Your task to perform on an android device: I've decided to buy a used car on a budget, thus I'd want to look for a Honda City in good condition using the CarWale app.
Image 1: 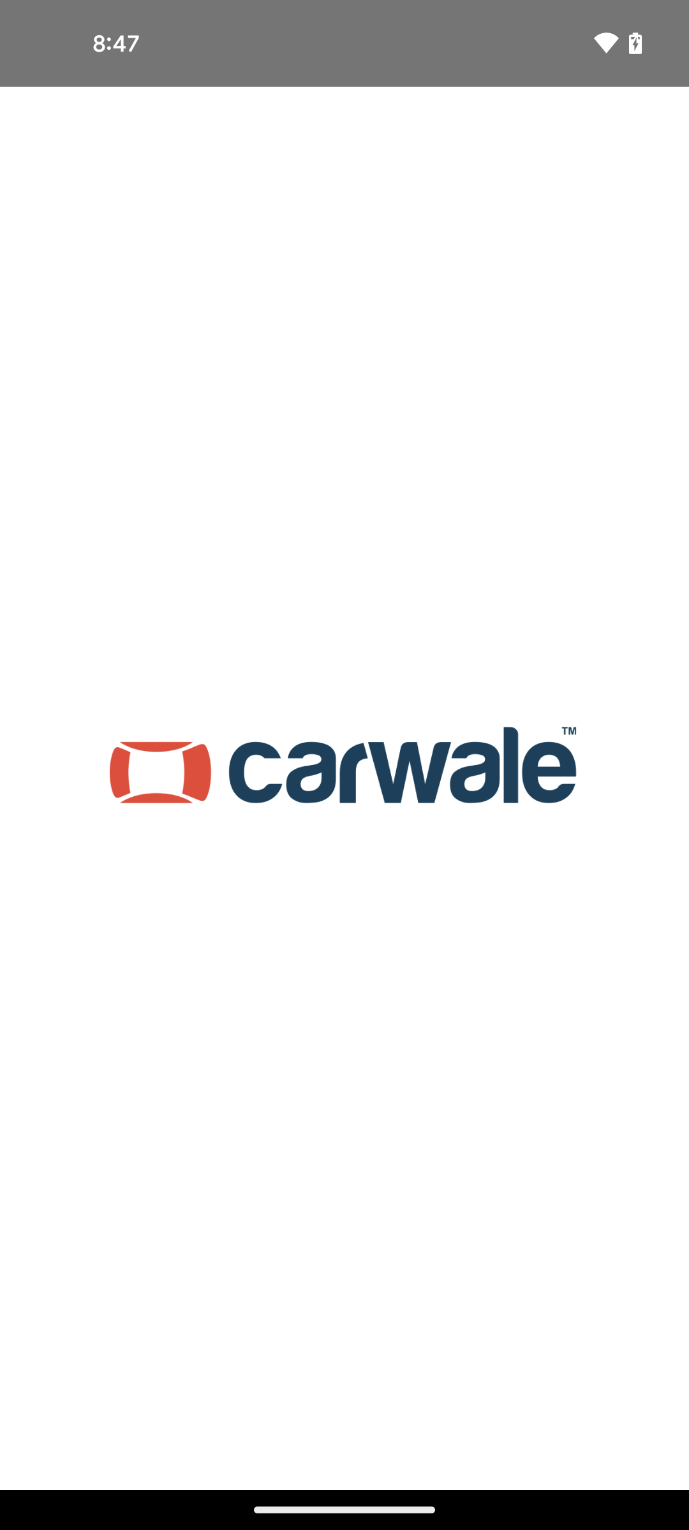
open the CarWale app
Step 1: wait
Image 2: 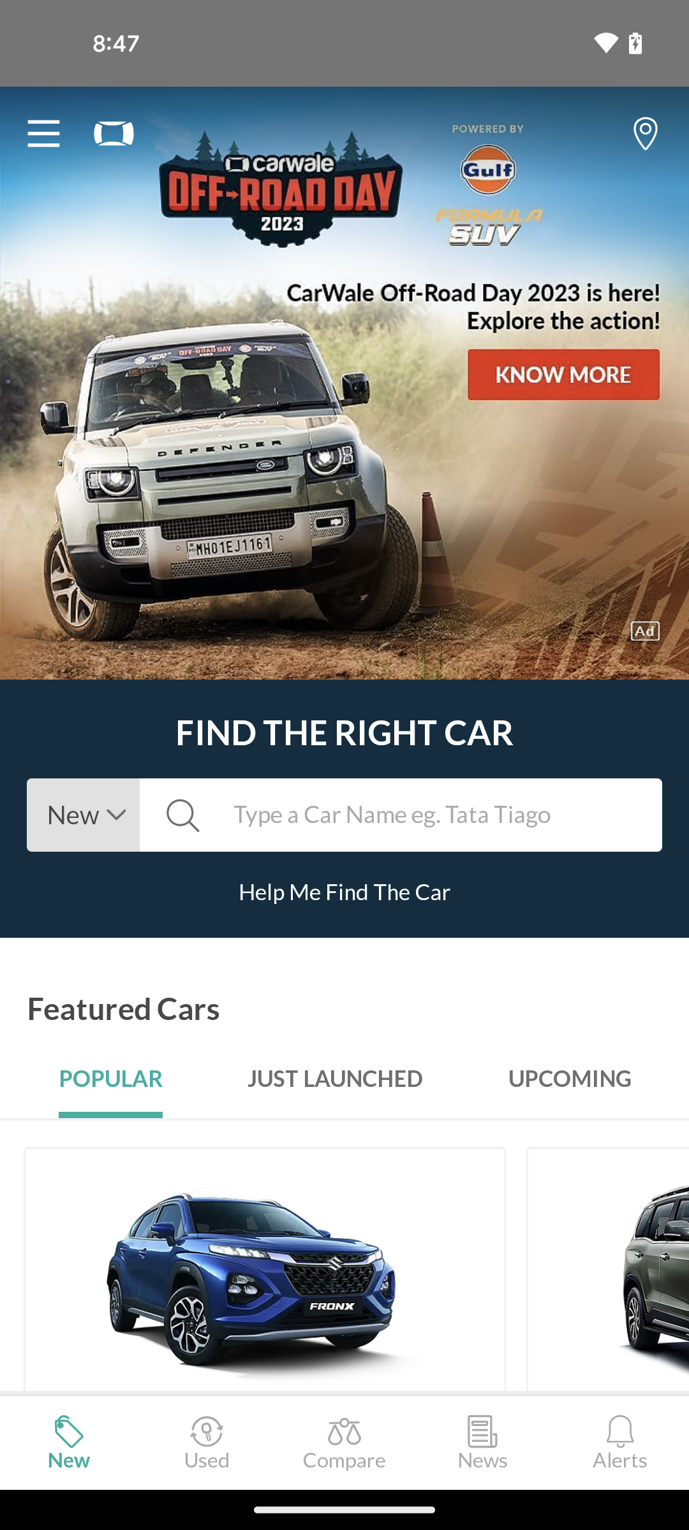
click on search bar
Step 2: click (418, 815)
Image 3: 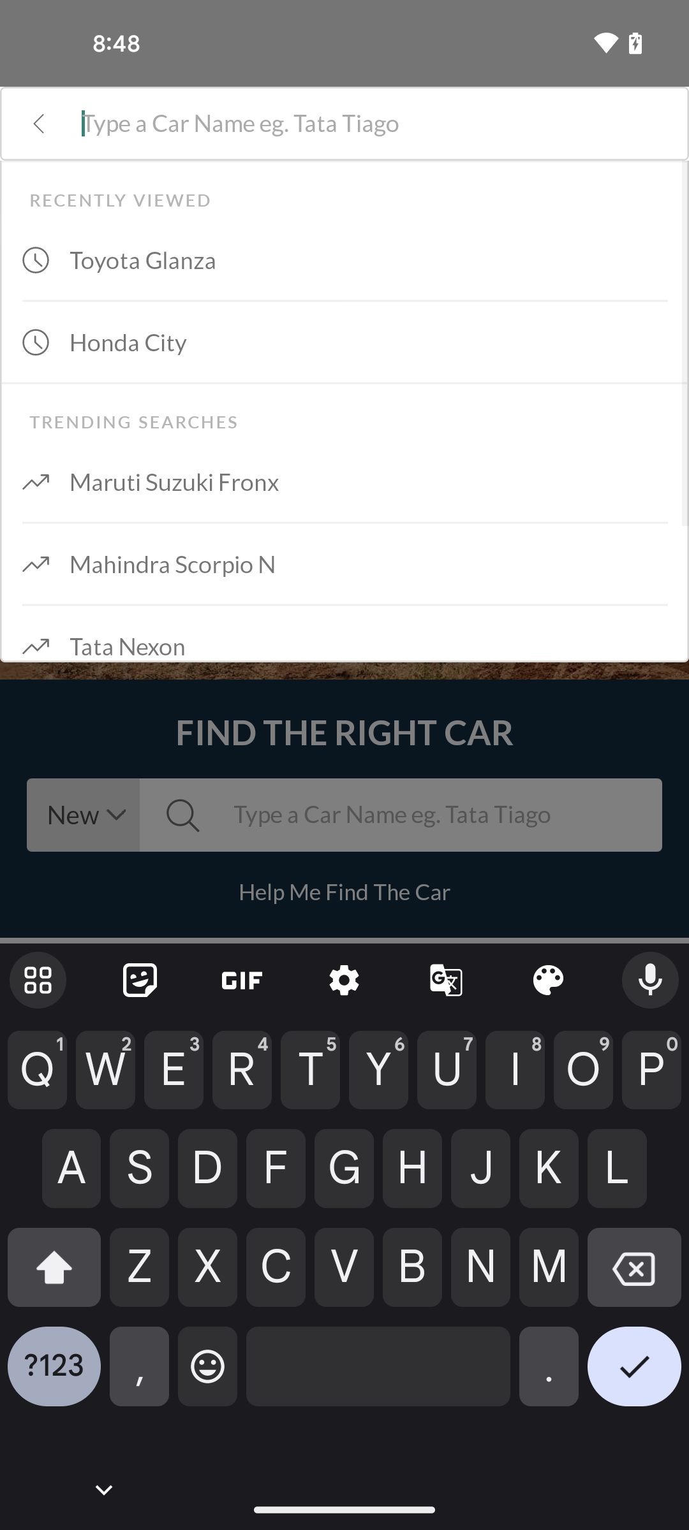
type Honda City
Step 3: type "Honda City"
Image 4: 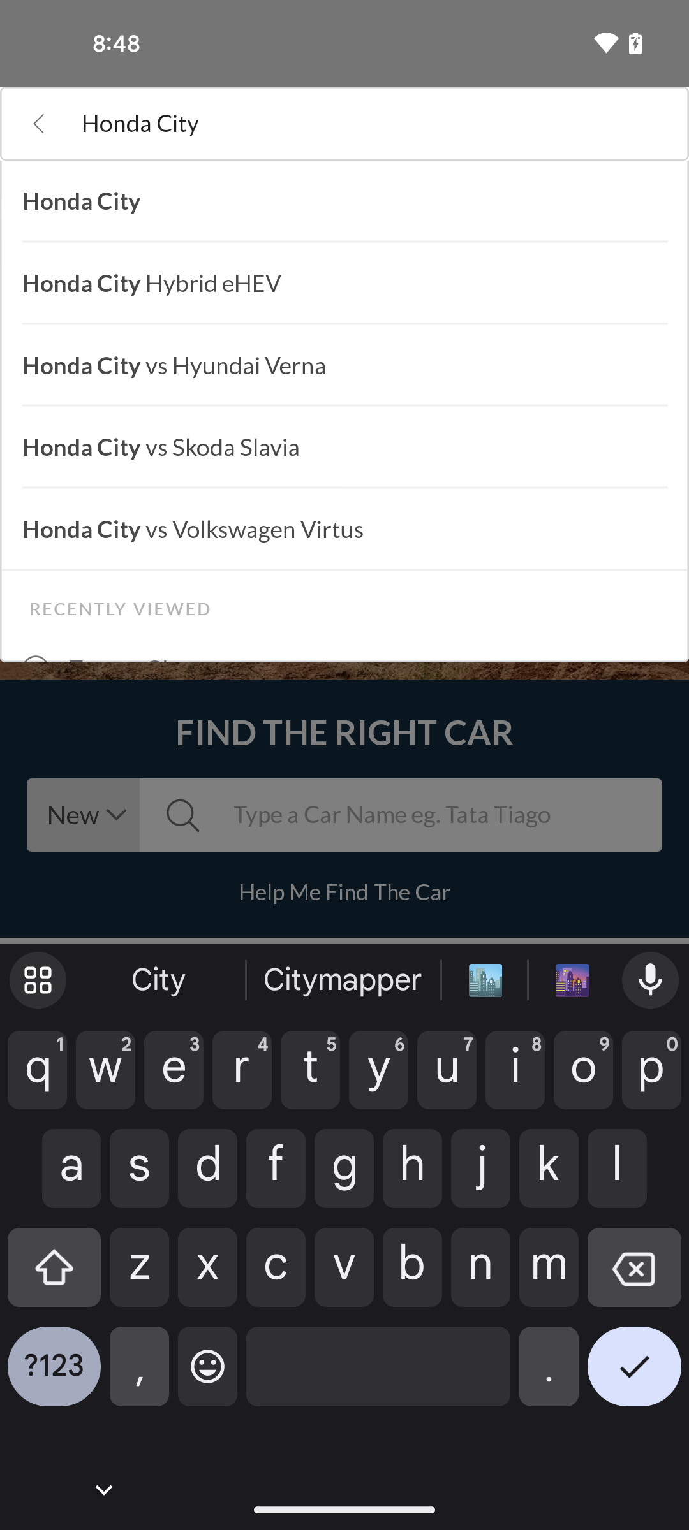
select the first suggestion Honda City 
Step 4: click (81, 201)
Image 5: 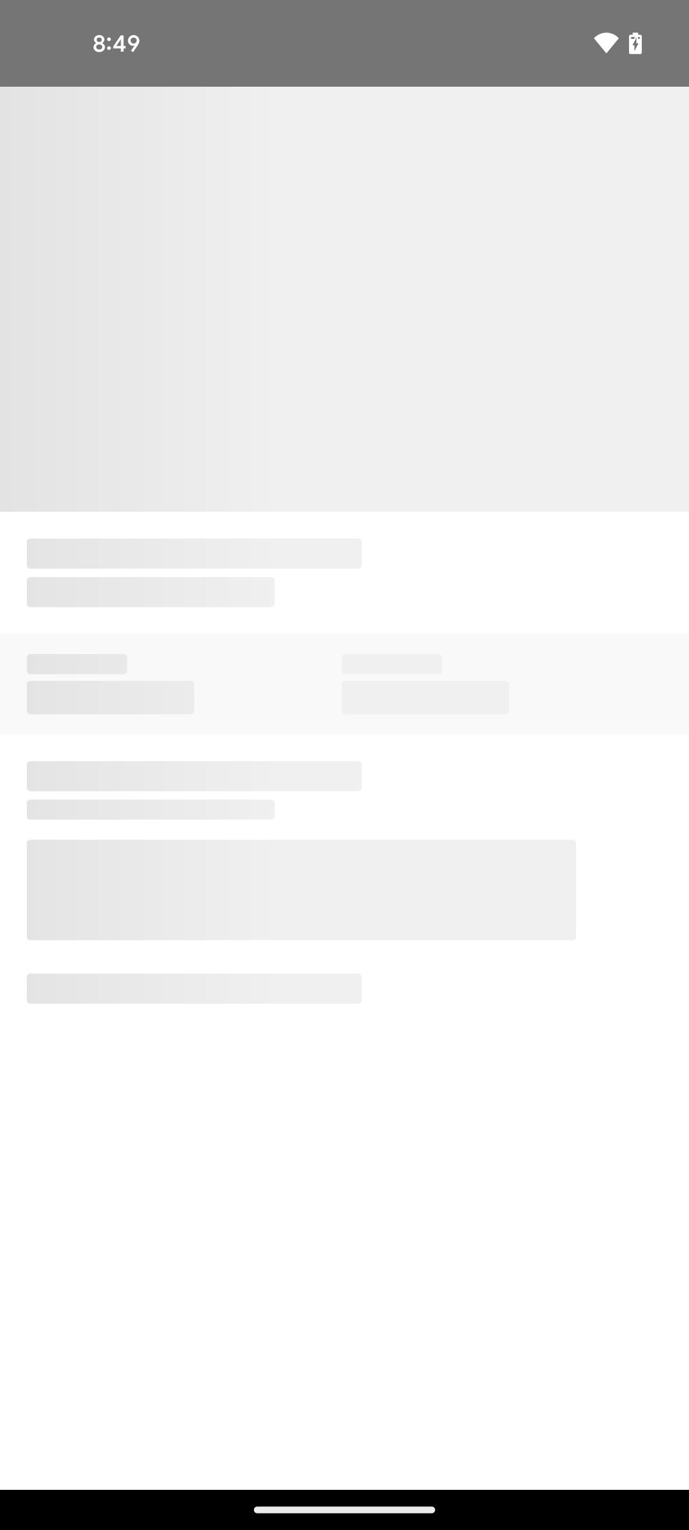
select the first suggestion Honda City 
Step 5: wait